Your task to perform on an android device: Move Leave Approval email to Social folder
Image 0: 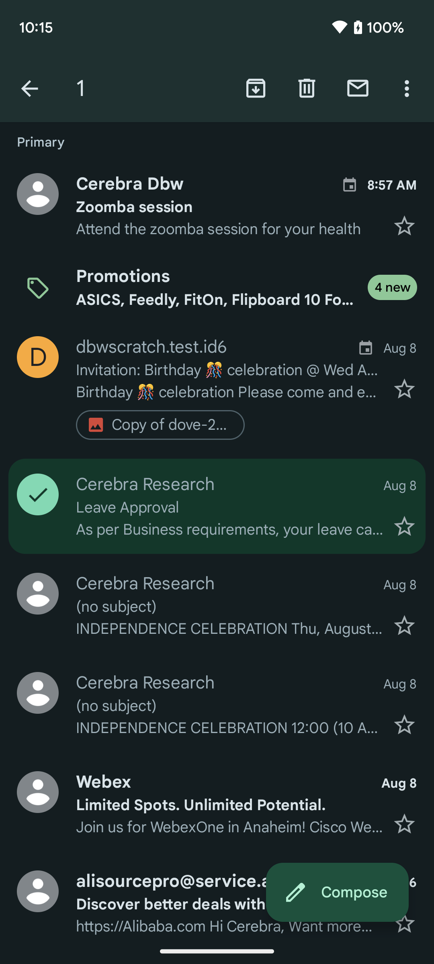
Click on the three dots icon at the top right corner of the screen to view the Move to option.
Step 0: click (408, 88)
Image 1: 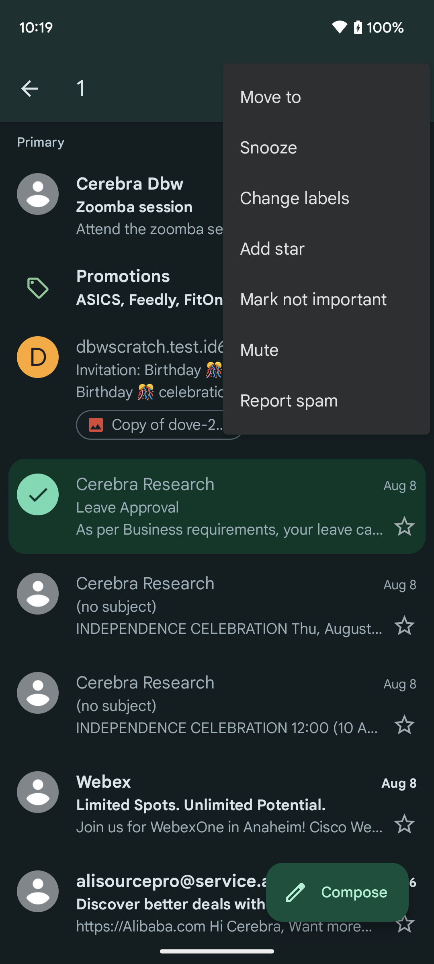
Click on Move to option to move this email
Step 1: click (326, 97)
Image 2: 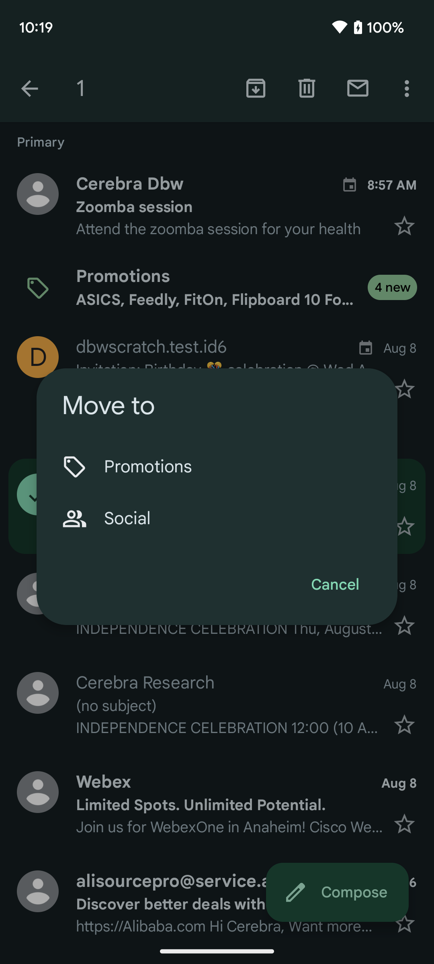
Click on social folder to move this email
Step 2: click (238, 518)